Your task to perform on an android device: Search Polo T- Shirts for Men on AJIO
Image 0: 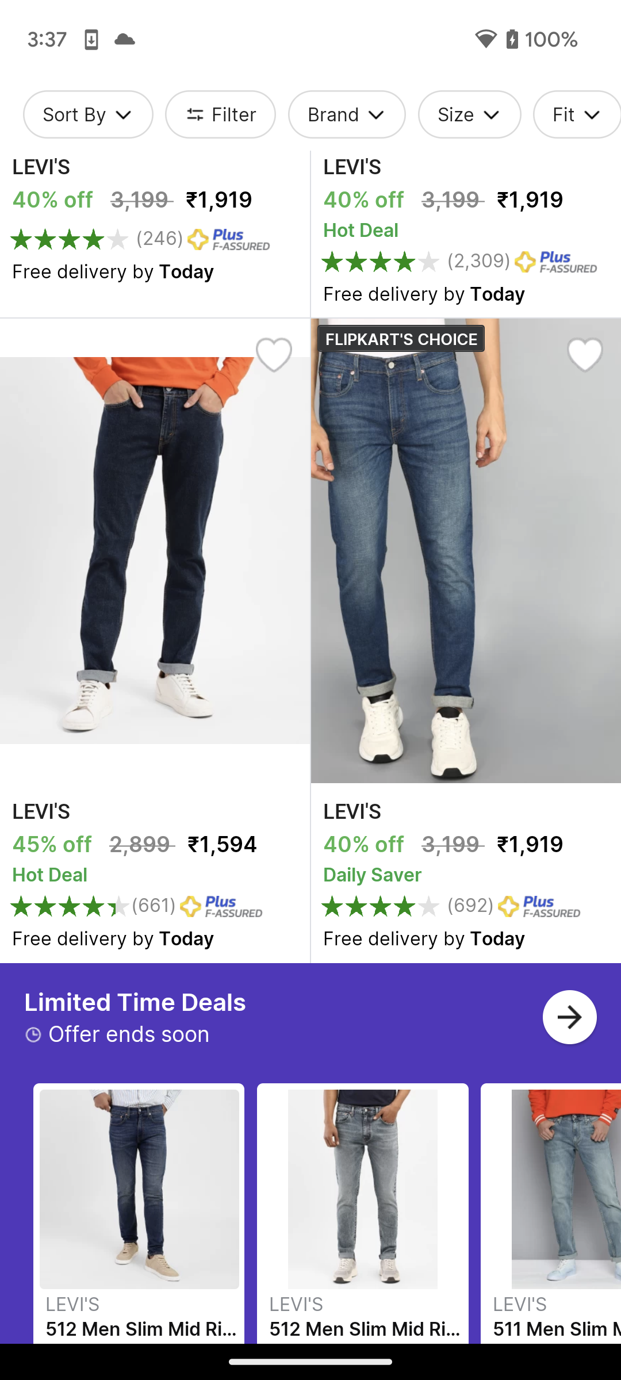
Open AJIO app
Step 0: open app "AJIO"
Image 1: 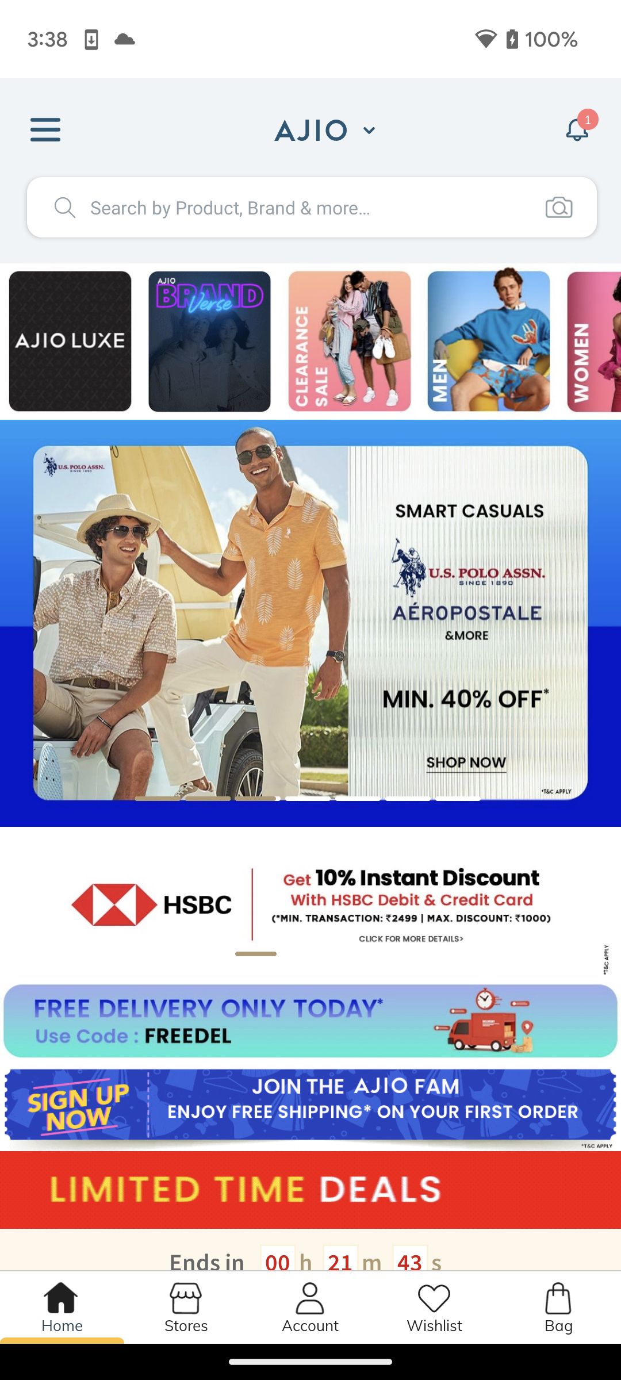
click on the search bar 
Step 1: click (312, 207)
Image 2: 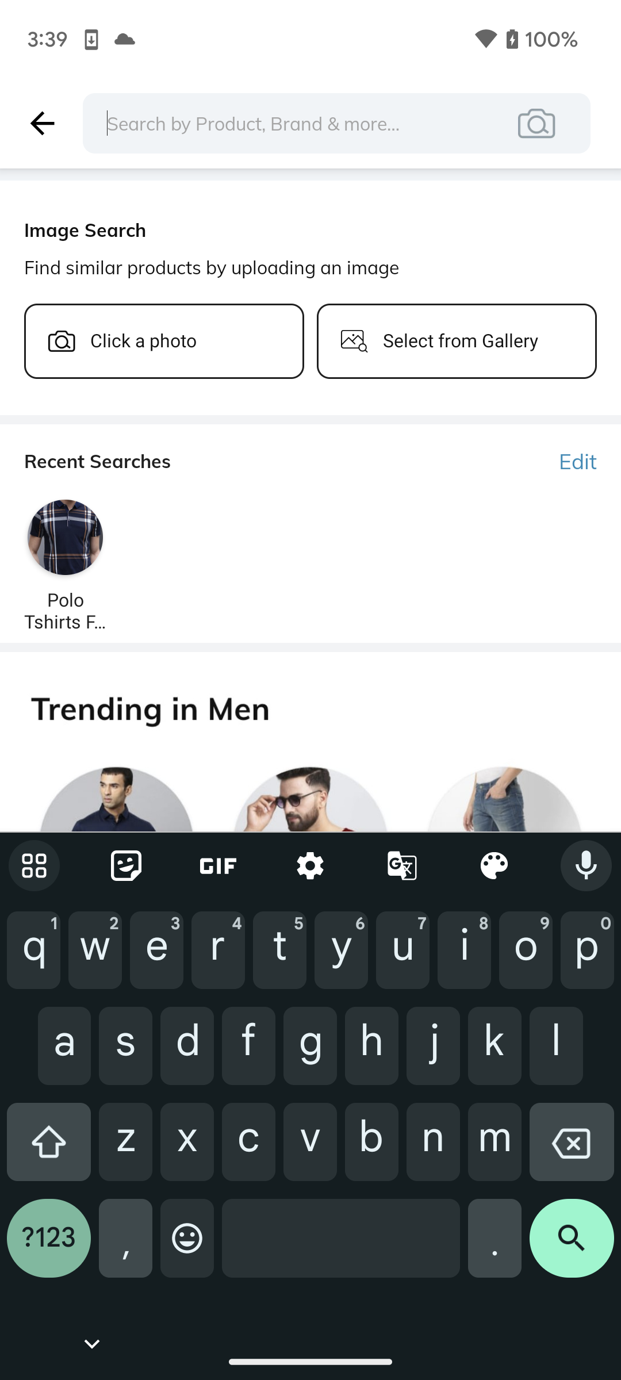
type Polo T- Shirts for Men in search bar
Step 2: type "Polo T- Shirts for Men"